Your task to perform on an android device: I want to capture audio on the Easy Voice Recorder app so I can hear my own voice.
Image 0: 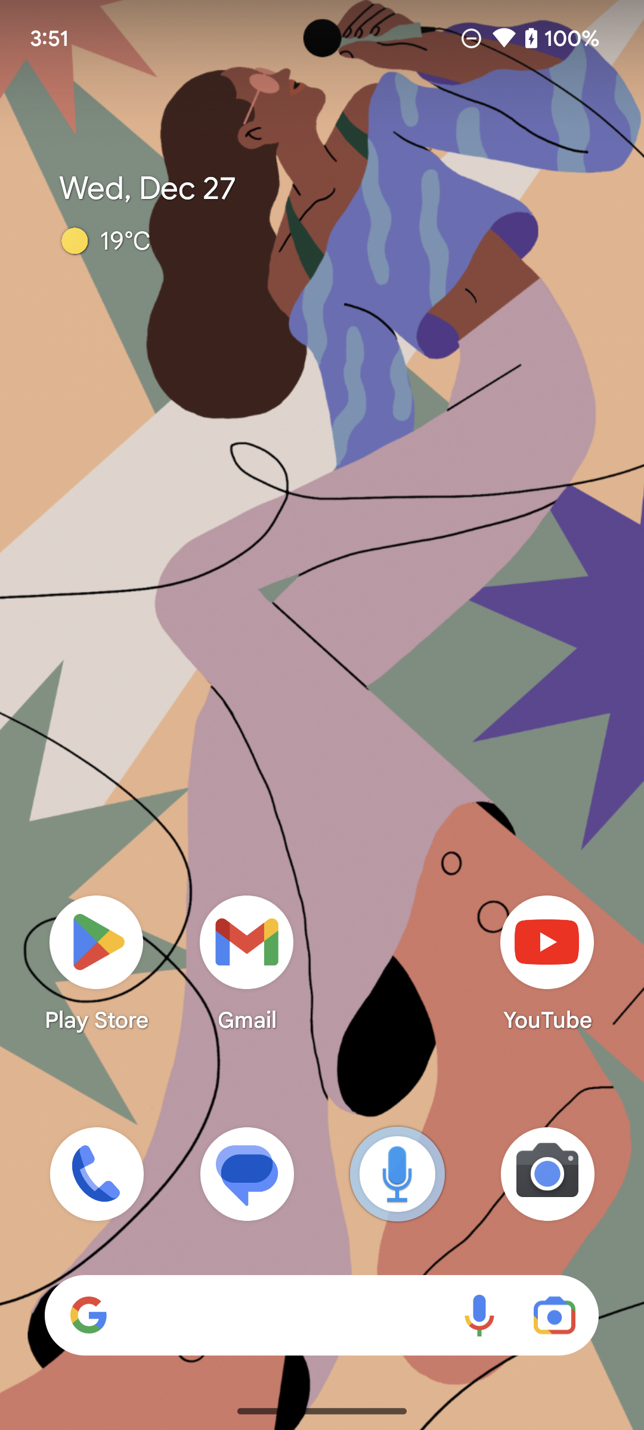
Open Easy voice recorder app.
Step 0: open app "Easy Voice Recorder"
Image 1: 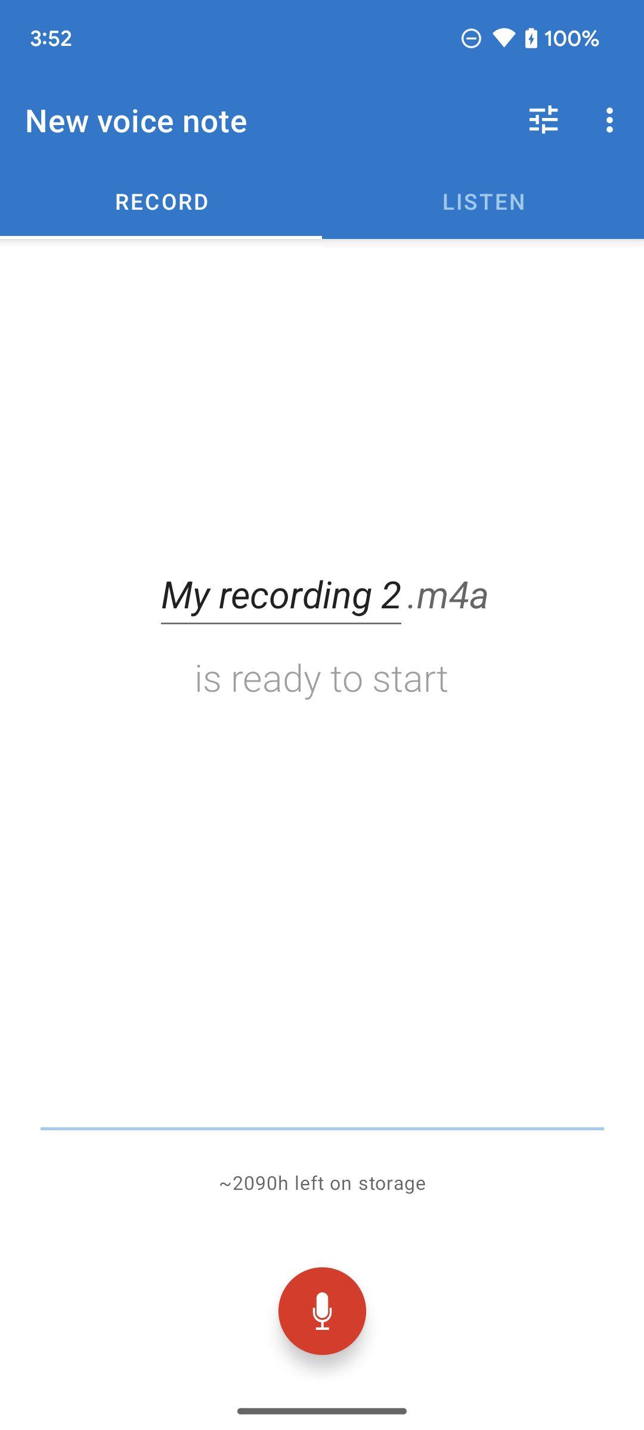
Click on the mic icon on the screen.
Step 1: click (322, 1311)
Image 2: 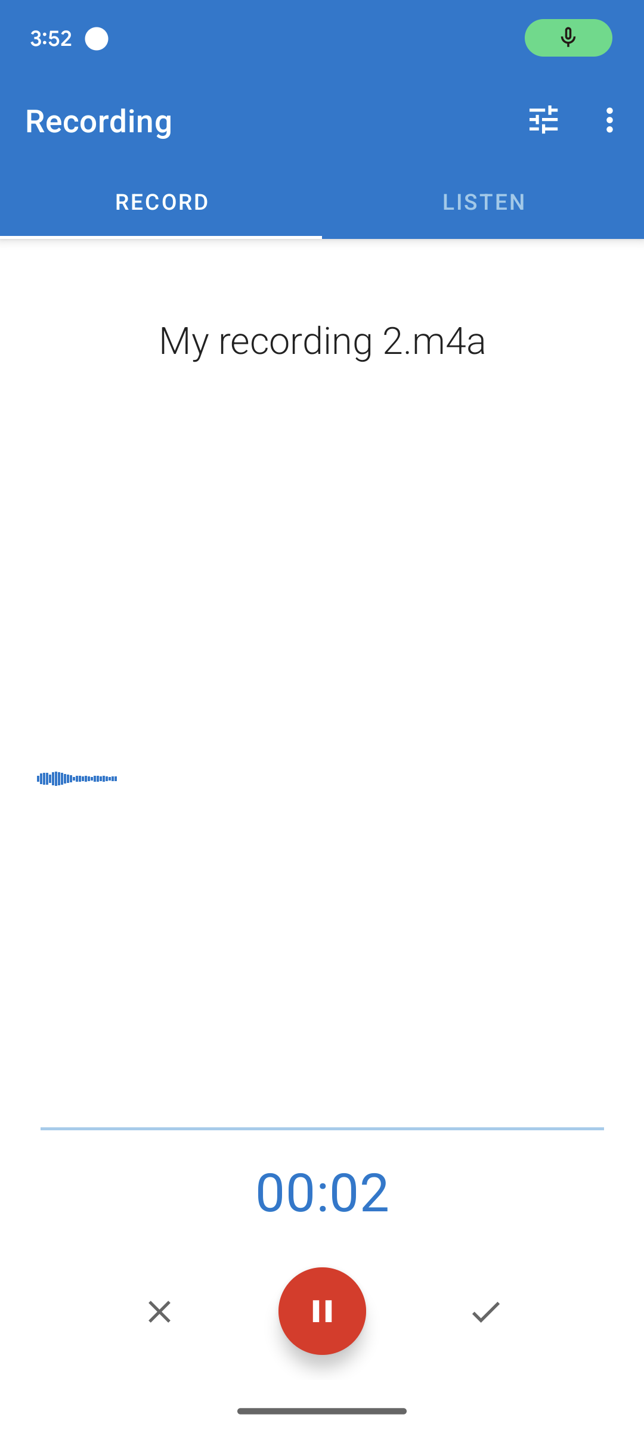
Click on the tick icon on the screen.
Step 2: click (485, 1311)
Image 3: 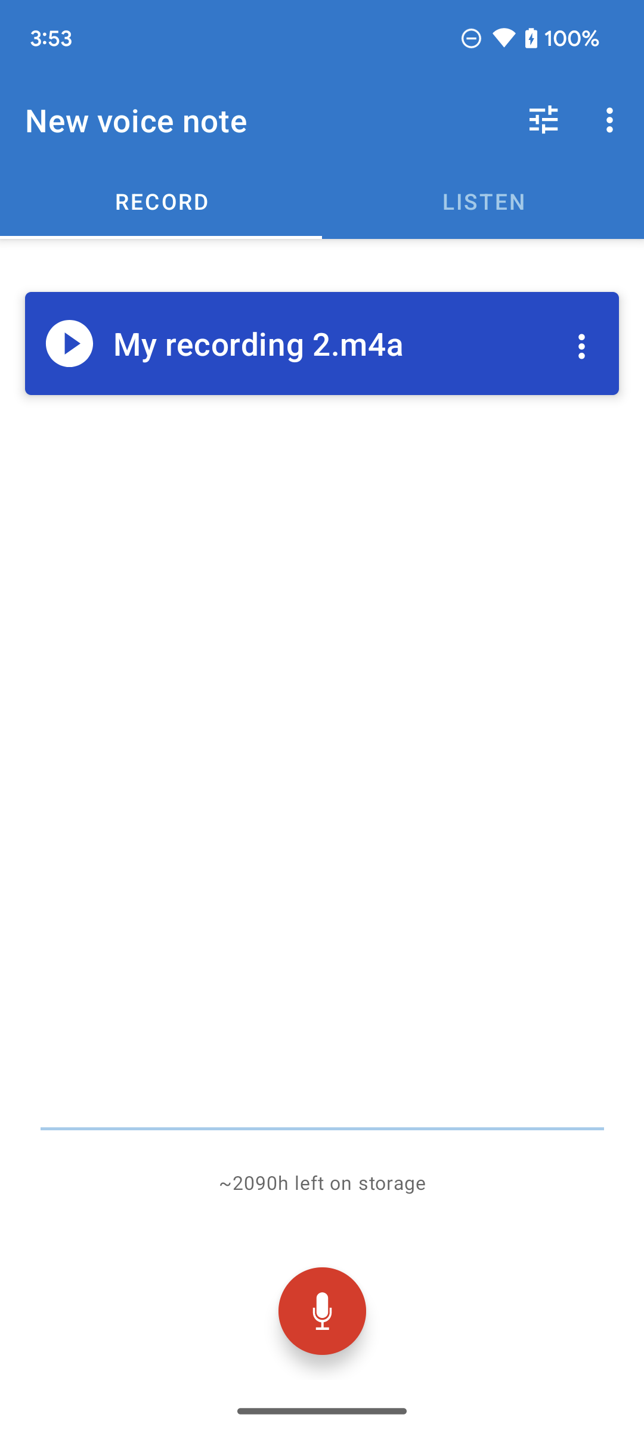
Click on the tick icon on the screen.
Step 3: wait